Your task to perform on an android device: In the Fit app, view your Daily activity
Image 0: 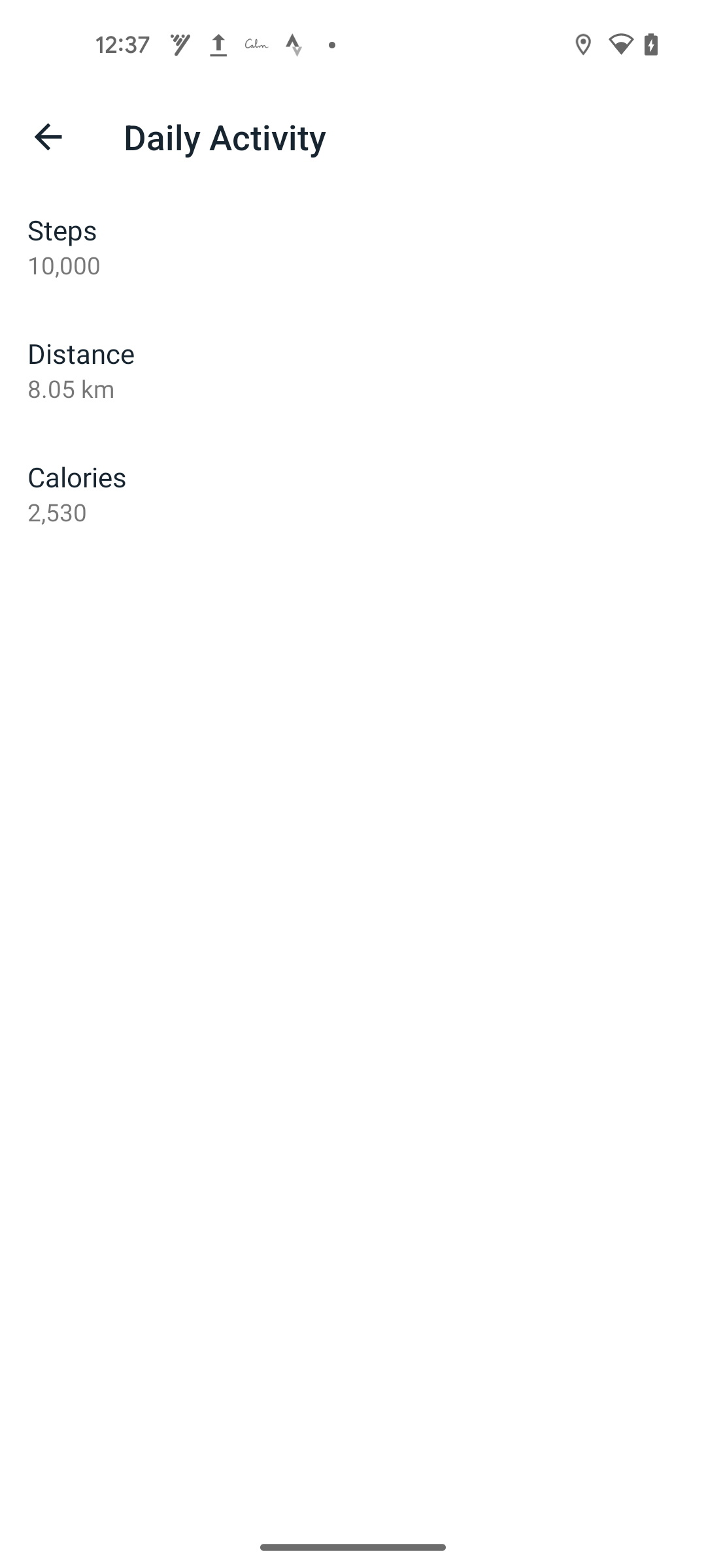
Open the Fit app
Step 0: open app "Fit"
Image 1: 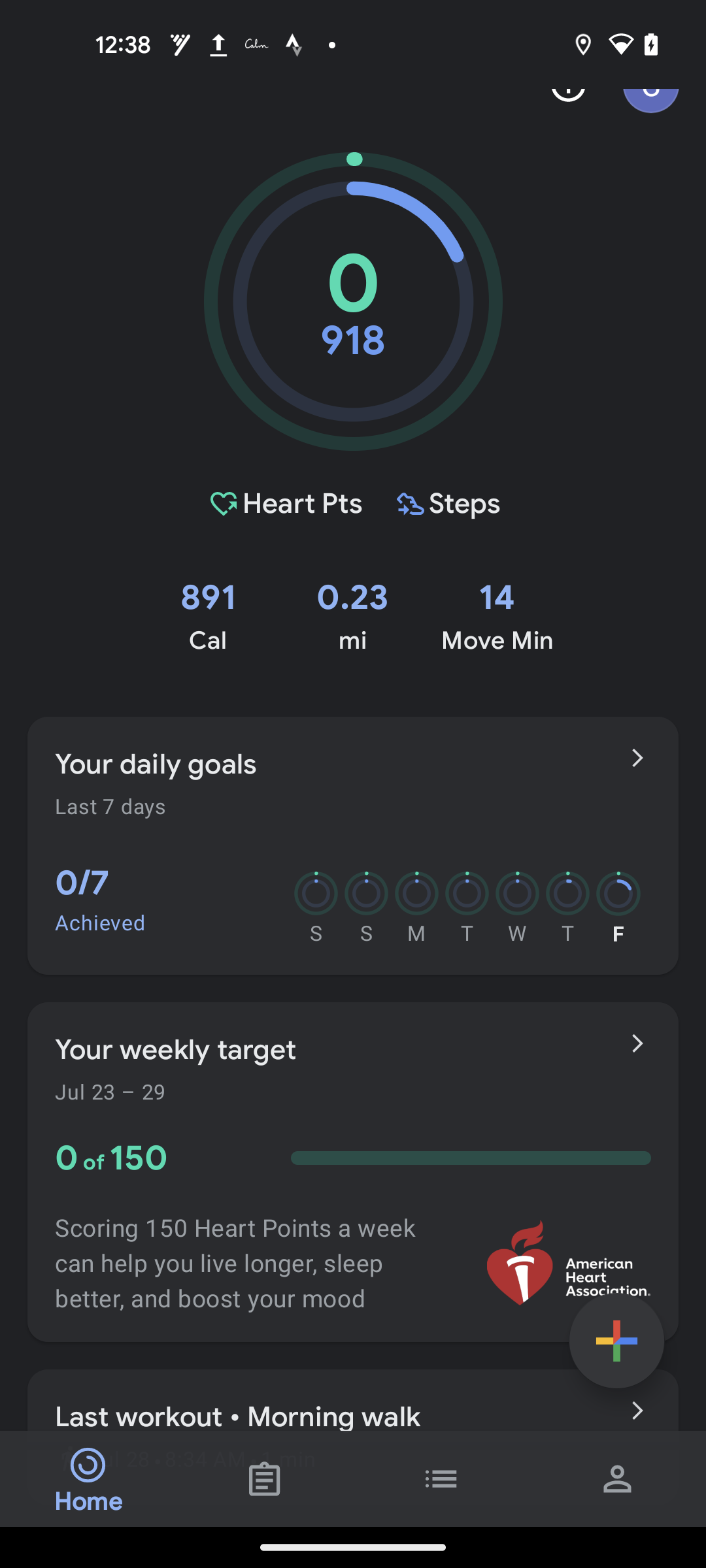
Click on the right arrow key in front of Your daily goals
Step 1: click (637, 757)